Your task to perform on an android device: I want to move my office work files to a separate folder. Move Month finance .docx file to Office folder.
Image 0: 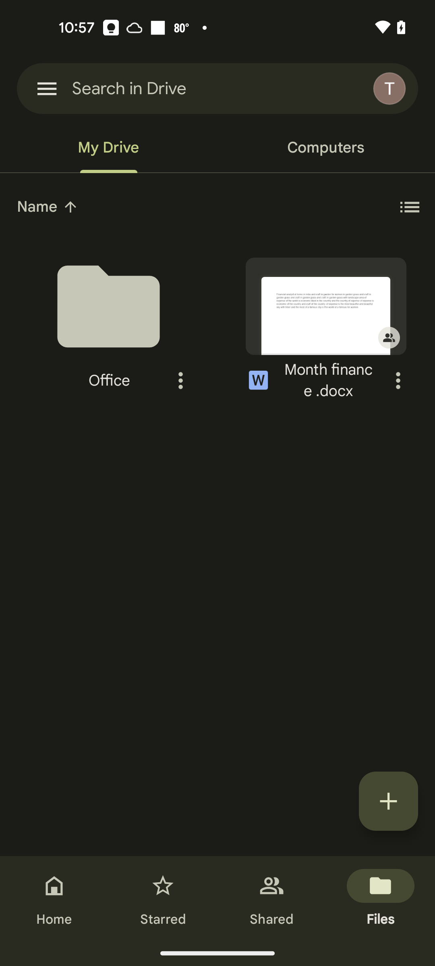
Click on the three dots in the Month finance .docx
Step 0: click (398, 380)
Image 1: 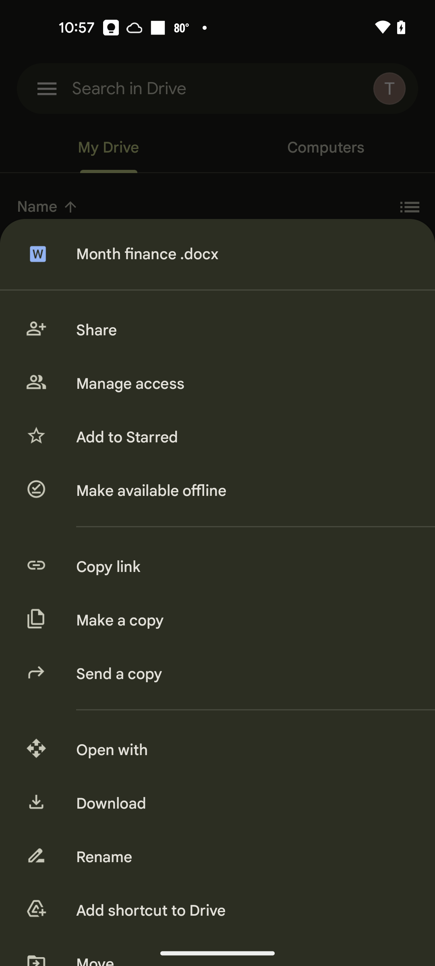
Scroll down to view more
Step 1: scroll down
Image 2: 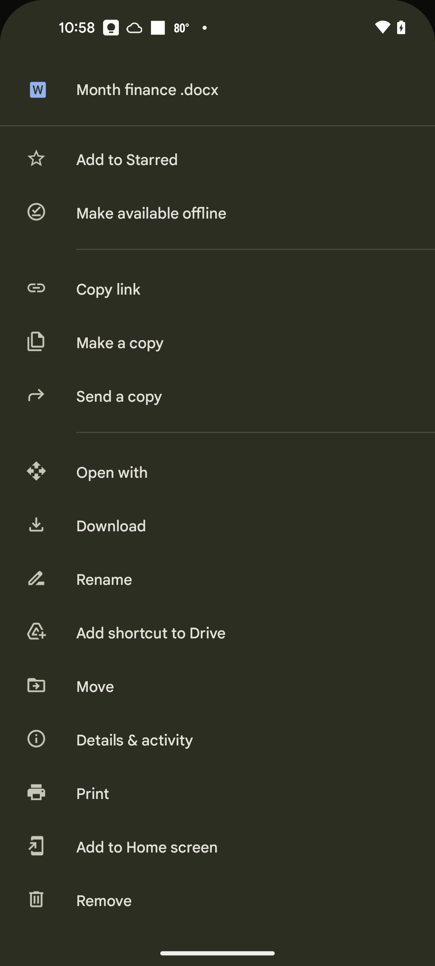
Click on the Move
Step 2: click (242, 687)
Image 3: 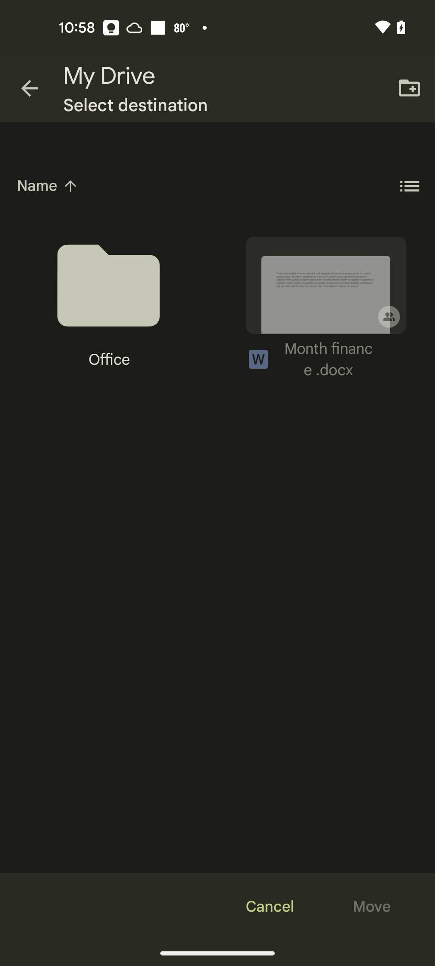
Click on the Office folder
Step 3: click (108, 285)
Image 4: 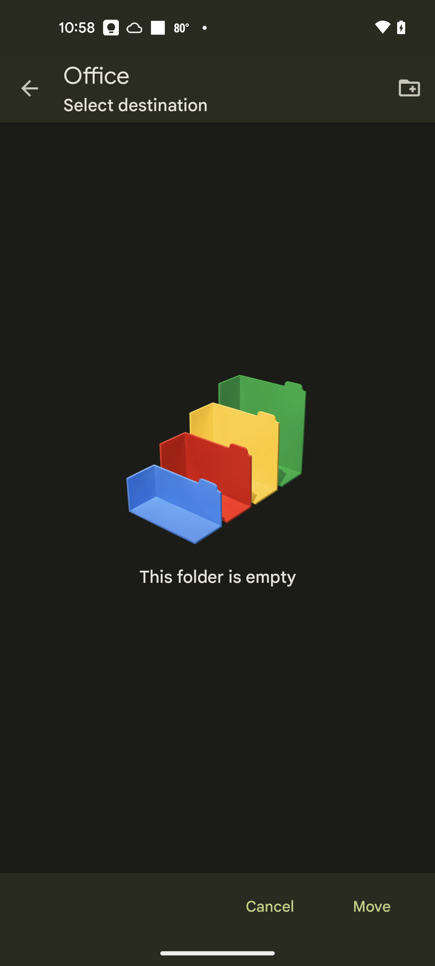
Click on the Move at the bottom right of the screen
Step 4: click (371, 906)